Your task to perform on an android device: I'll be visiting Queenstown, New Zealand, for vacation next week and wanted to check the time zone for Queenstown in the world clock and add the time clock for Queenstown in the clock app.
Image 0: 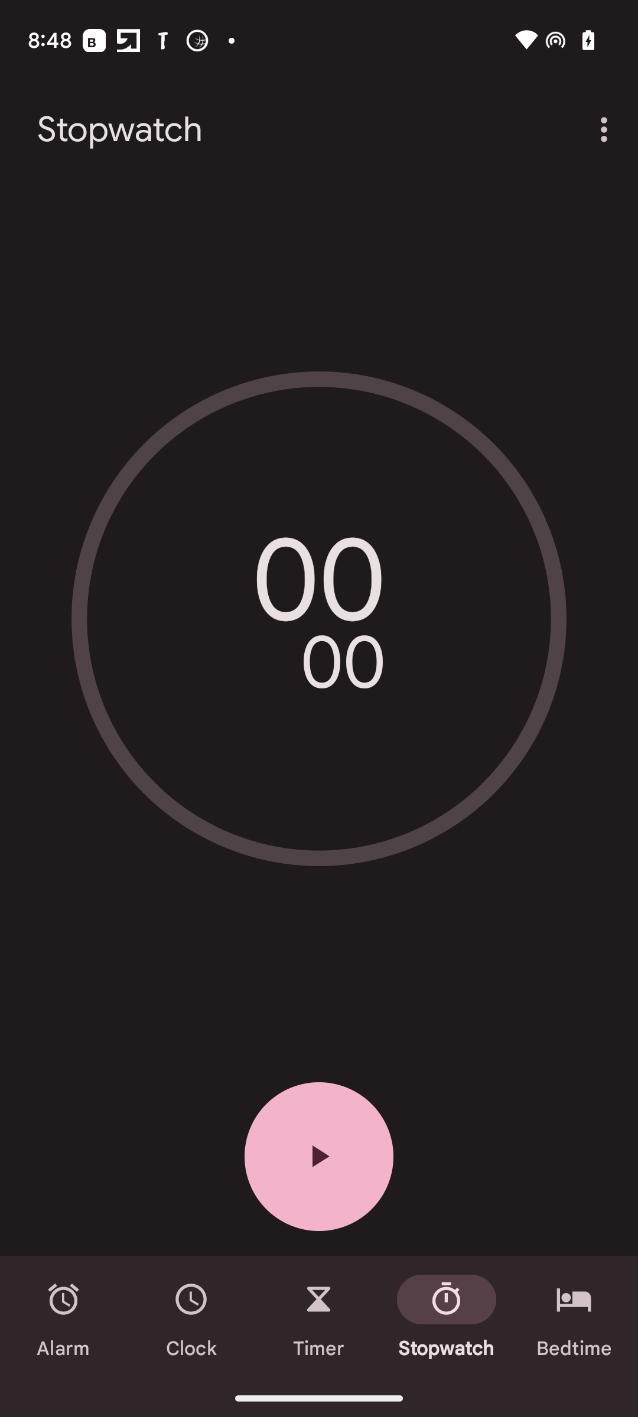
Click on the clock option at the bottom of the screen.
Step 0: click (191, 1318)
Image 1: 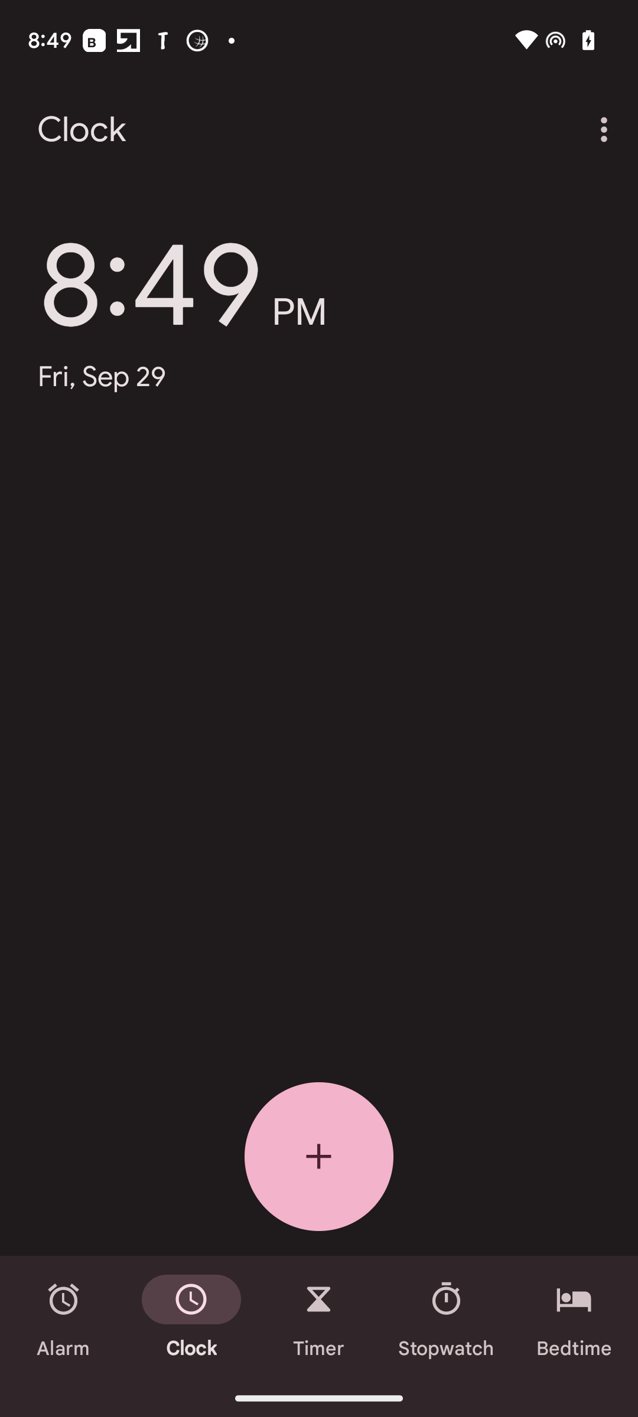
Click on the plus button.
Step 1: click (319, 1156)
Image 2: 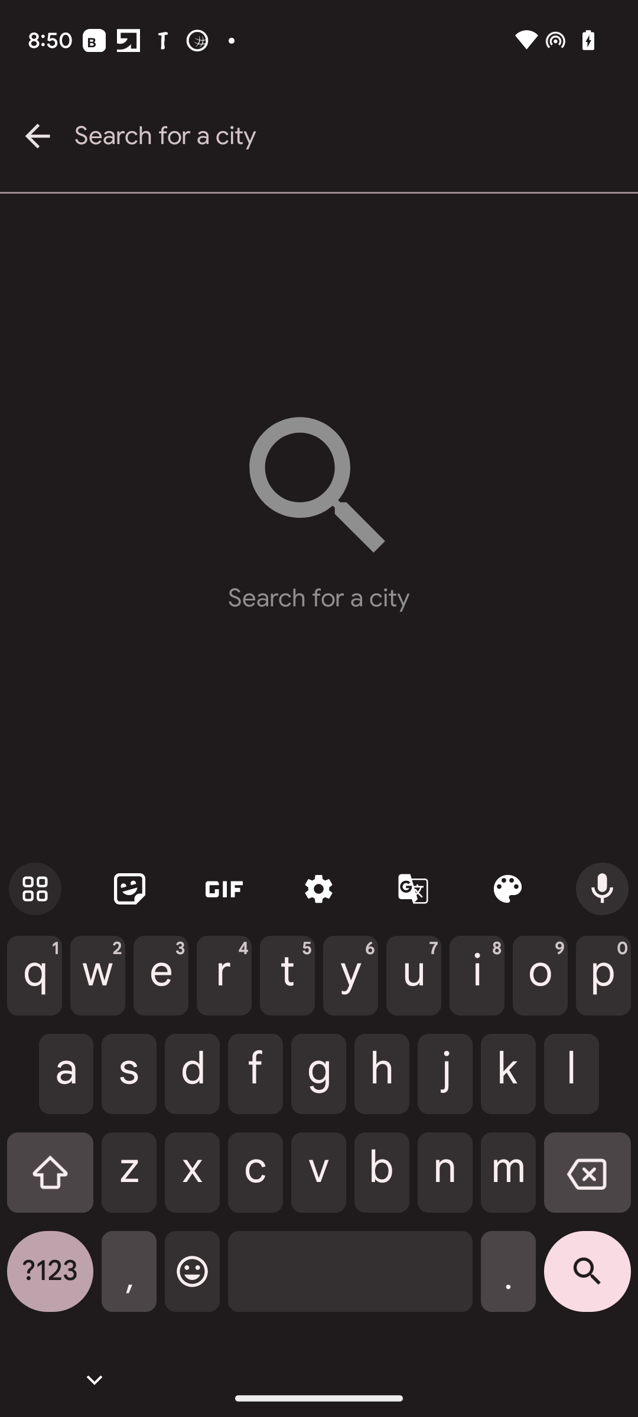
Type the Queenstown New Zealand on the search bar.
Step 2: type "Queenstown New Zealand"
Image 3: 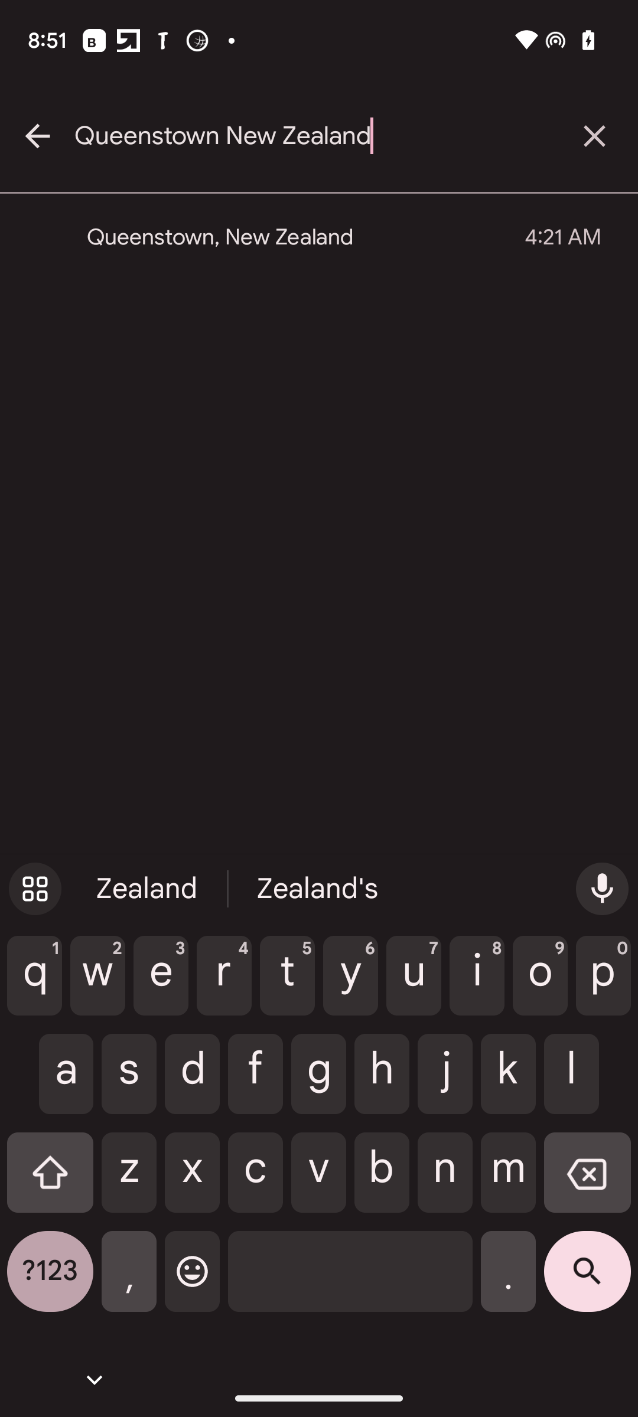
Click on the search result.
Step 3: click (281, 237)